Your task to perform on an android device: In the Plantum app, I want to get the care tips of Peace lily Plant.
Image 0: 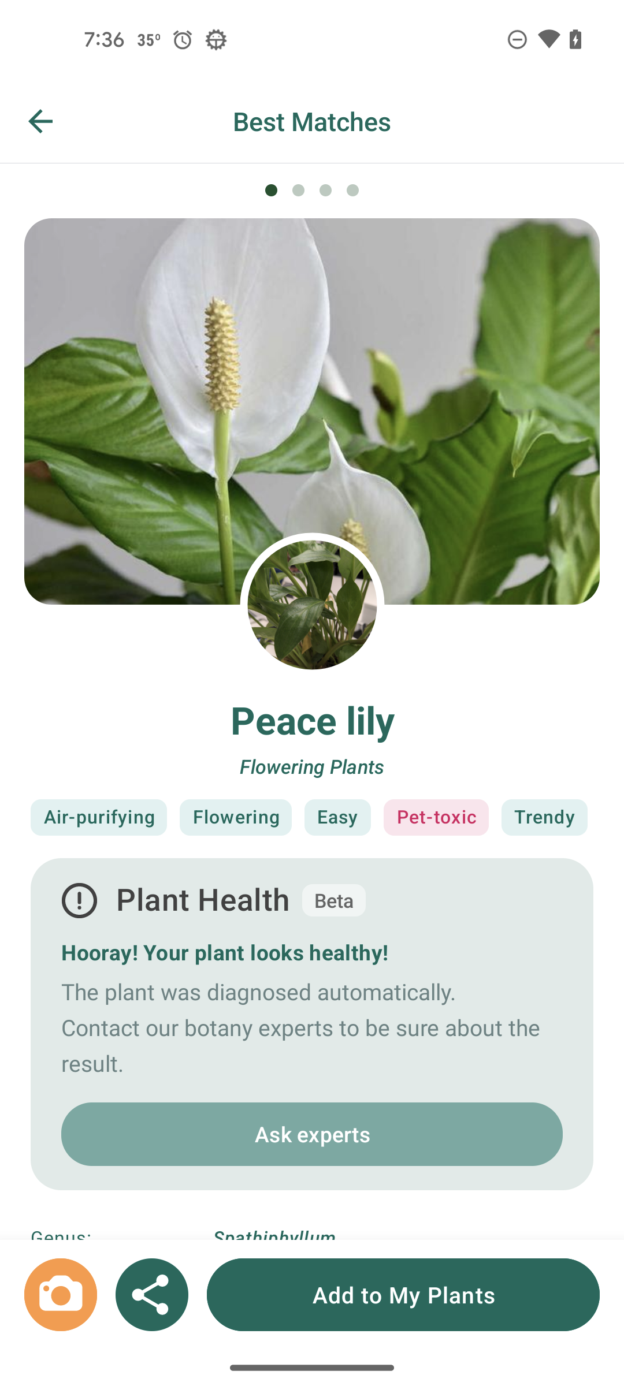
Swipe up to view the Get plant care tips
Step 0: scroll down
Image 1: 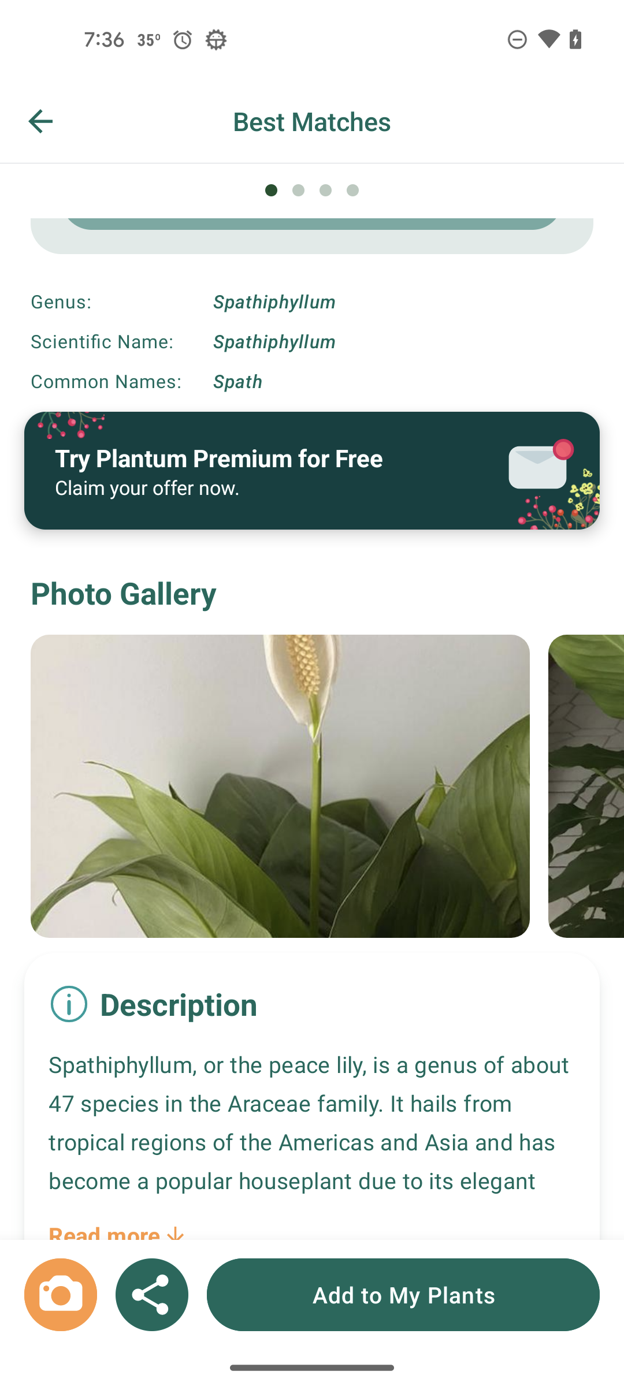
Swipe up to view the Get plant care tips
Step 1: scroll down
Image 2: 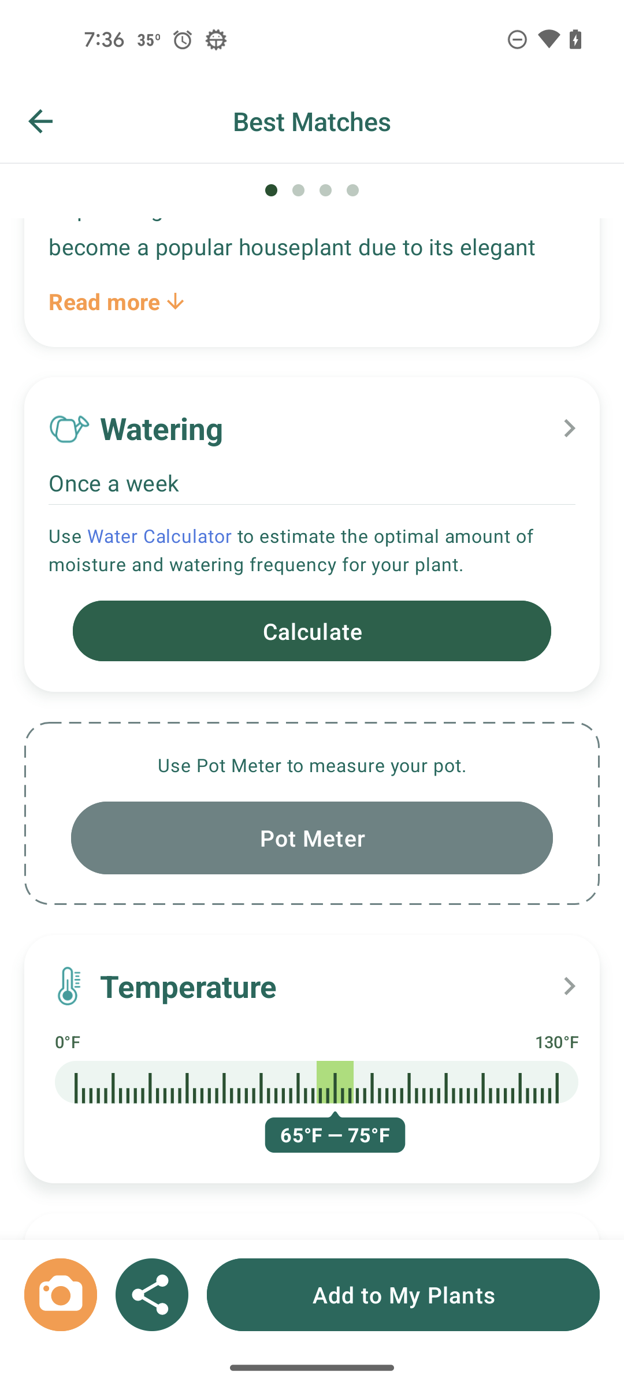
Swipe up to view the Get plant care tips
Step 2: scroll down
Image 3: 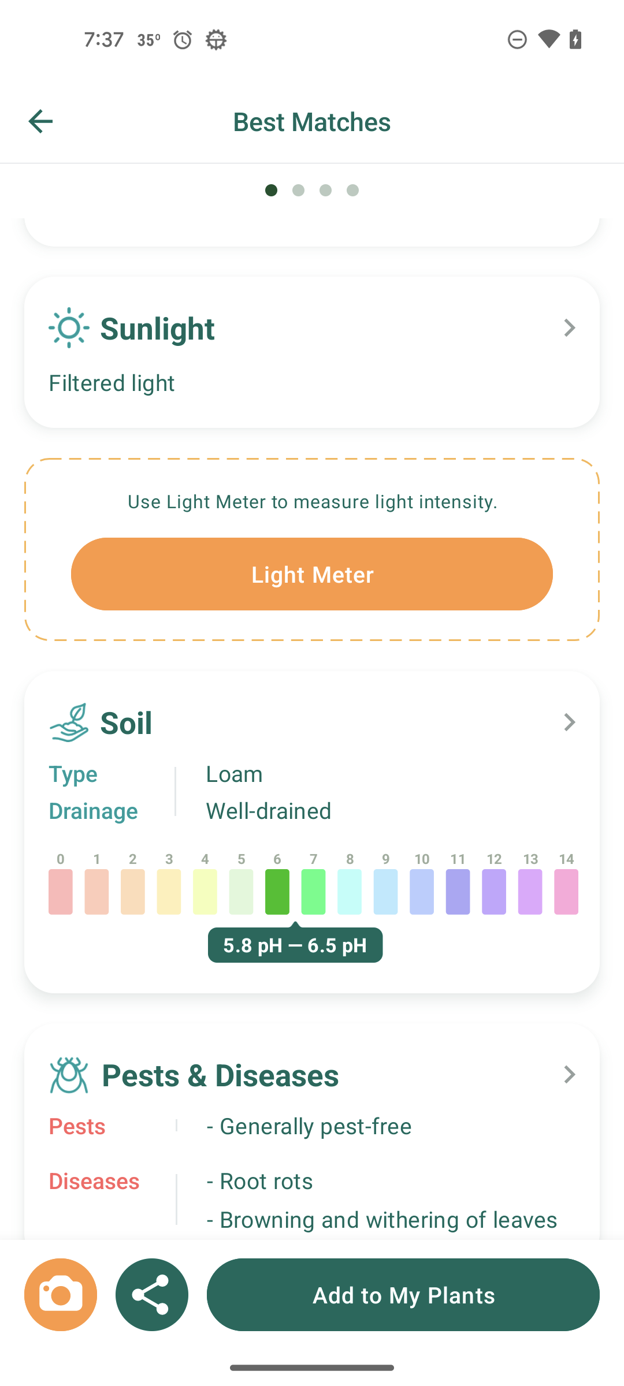
Swipe up to view the Get plant care tips
Step 3: scroll down
Image 4: 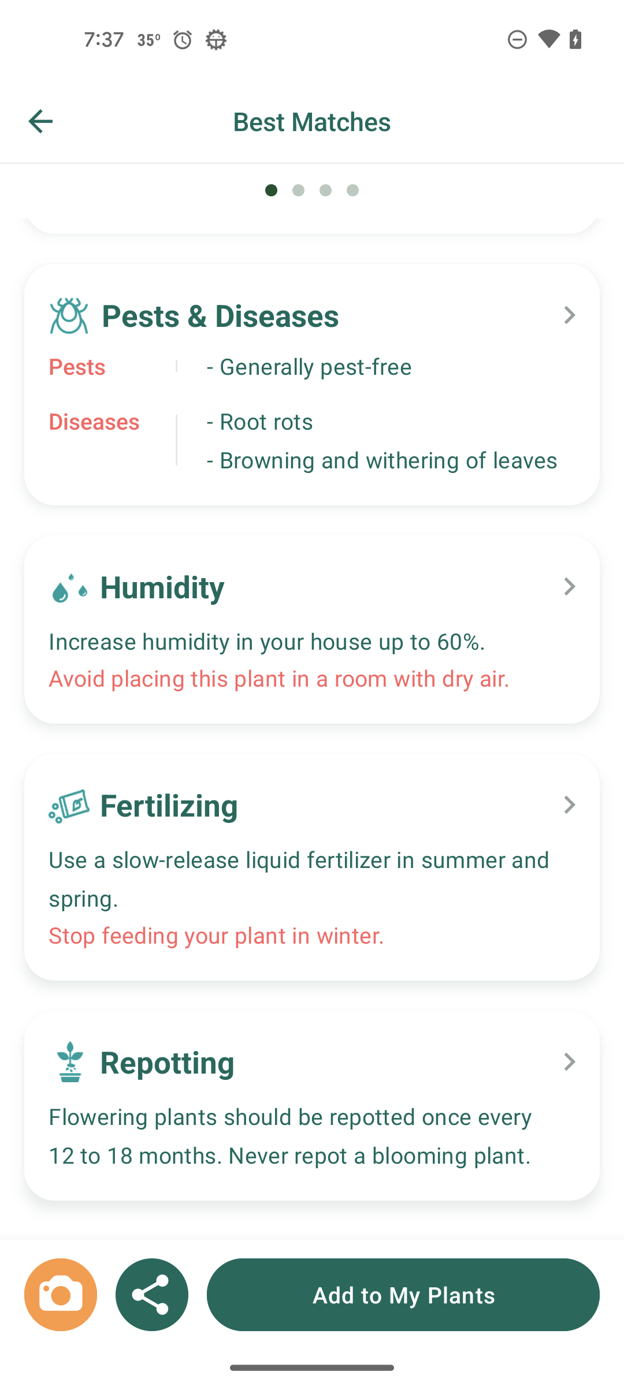
Swipe up to view the Get plant care tips
Step 4: scroll down